Your task to perform on an android device: I want to share the route and time it'll take to go to museum gouda from my home on my bike to my mom at her email address violetvanloon67@gmail.com.
Image 0: 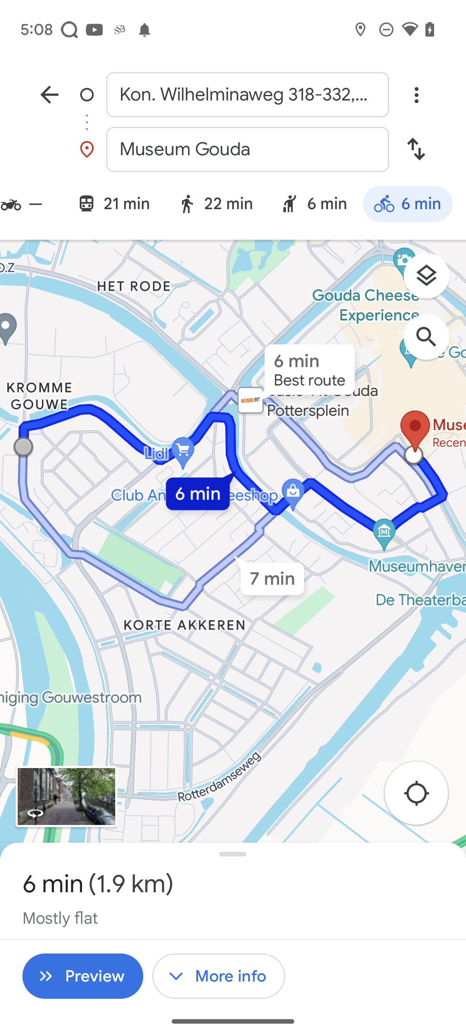
Click on three dot menu button.
Step 0: click (416, 94)
Image 1: 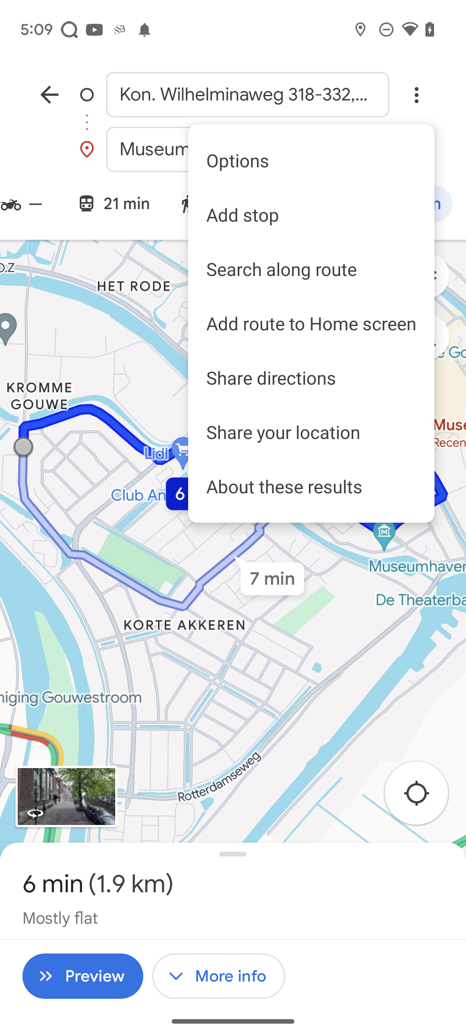
Click on Share directions option.
Step 1: click (311, 377)
Image 2: 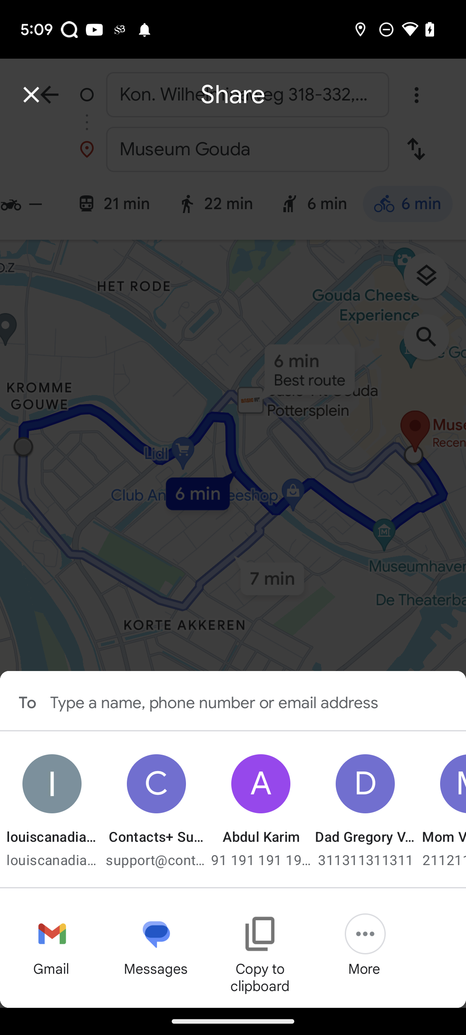
Click on the Gmail.com option.
Step 2: click (52, 934)
Image 3: 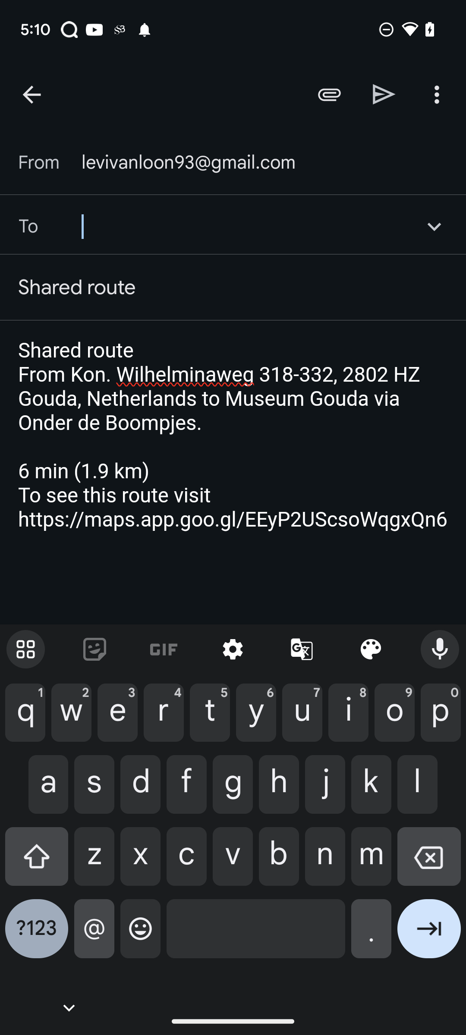
Enter violetvanloon67@gmail.com
Step 3: type "violetvanloon67@gmail.com"
Image 4: 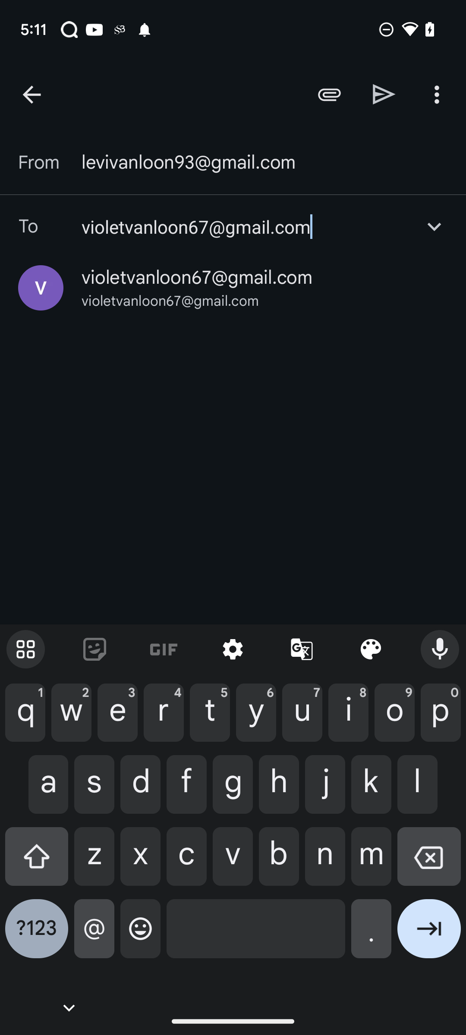
Click on the send icon.
Step 4: click (384, 94)